Your task to perform on an android device: Open the clockbuddy app and snooze an alarm.
Image 0: 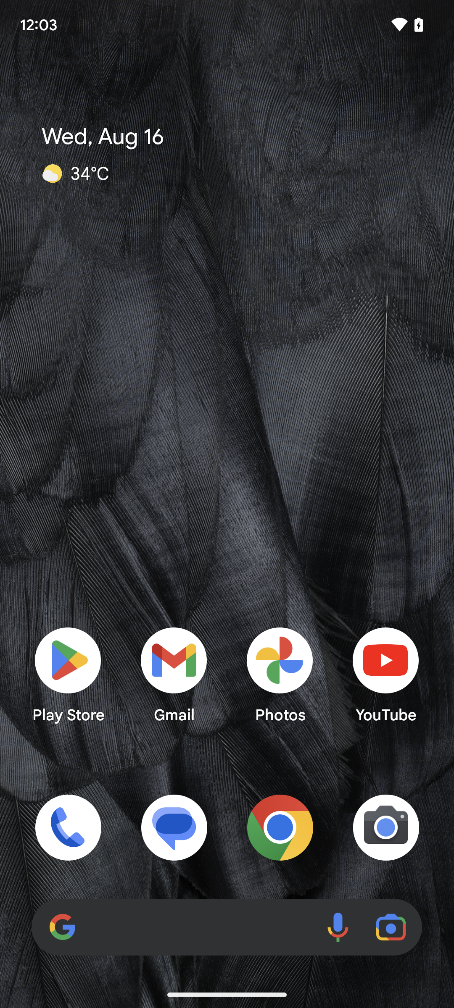
Open the clockbuddy app.
Step 0: open app "ClockBuddy"
Image 1: 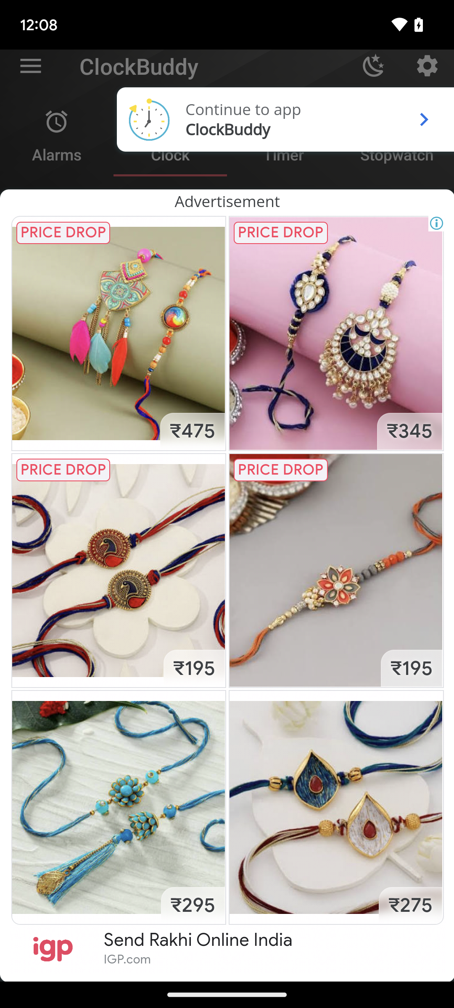
Open the clockbuddy app.
Step 1: wait
Image 2: 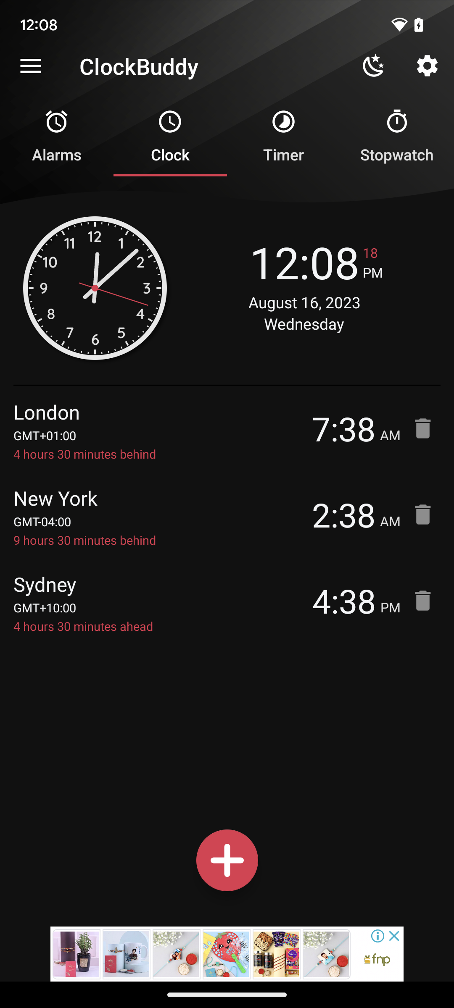
Tap the setting icon.
Step 2: click (427, 66)
Image 3: 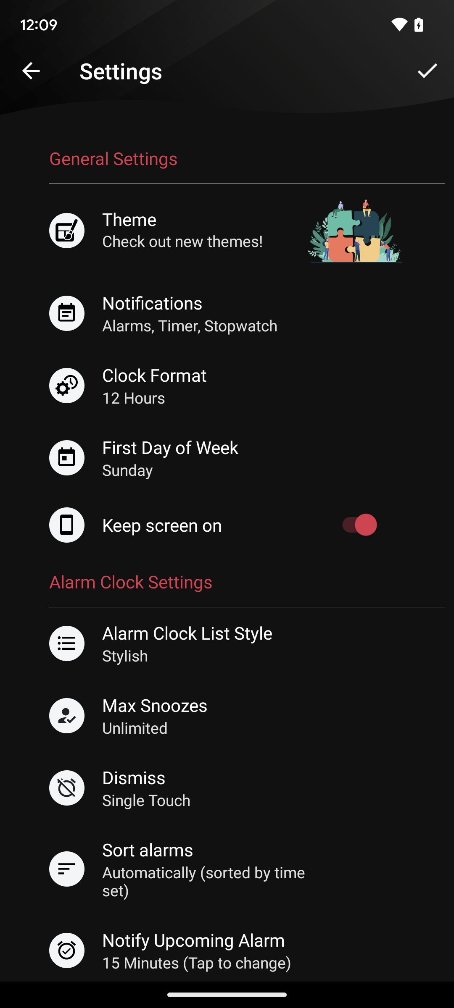
Tap the setting icon.
Step 3: press back button
Image 4: 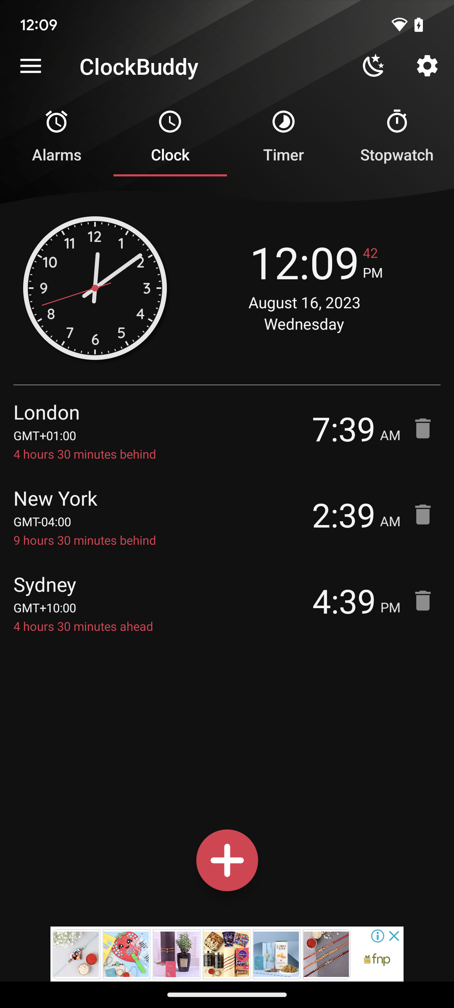
Tap on the alarm.
Step 4: click (57, 136)
Image 5: 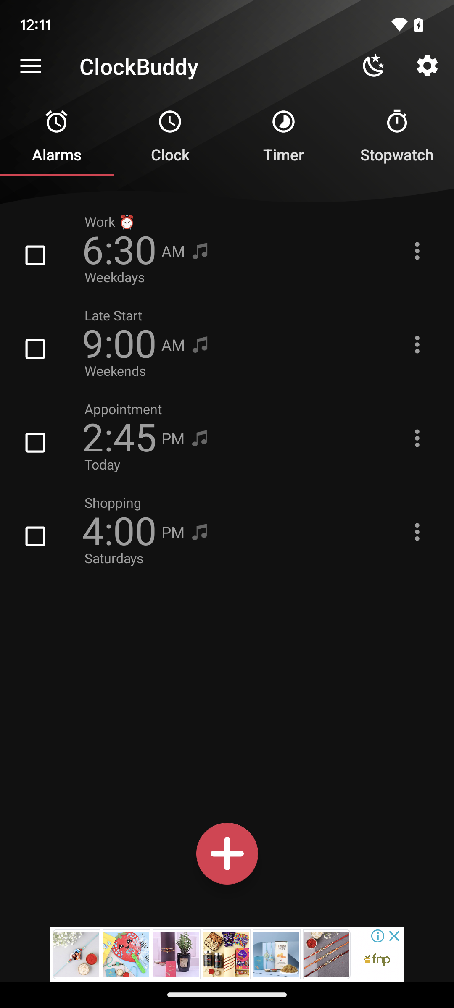
Tap on the alarm.
Step 5: click (119, 251)
Image 7: 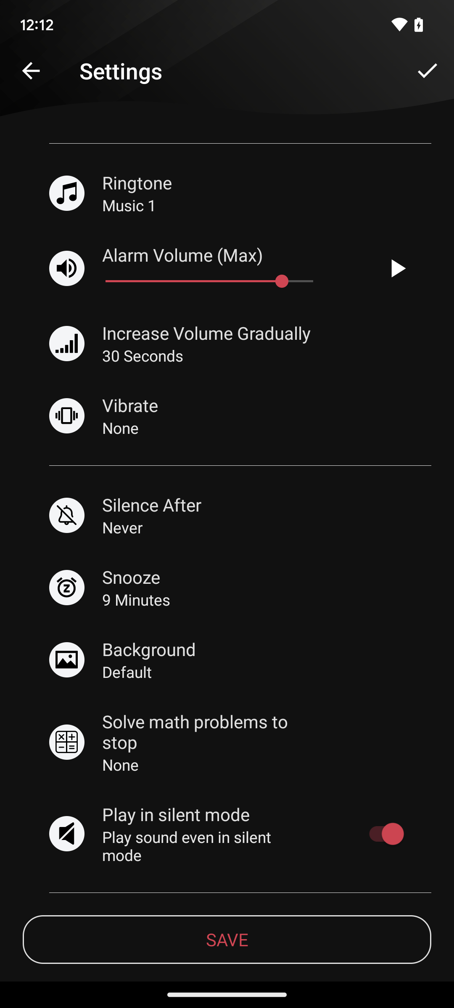
Tap on snooze.
Step 7: click (131, 577)
Image 8: 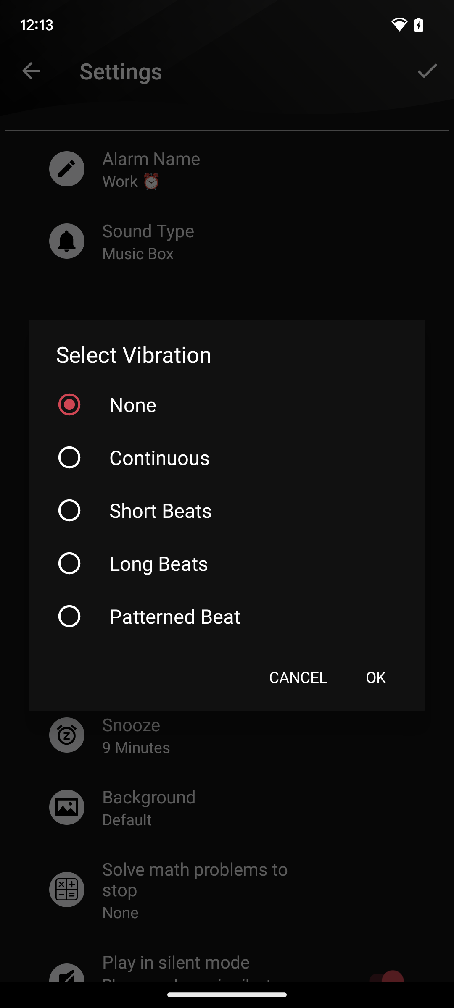
Tap on snooze.
Step 8: click (375, 677)